Your task to perform on an android device: DROUANT restaurant is amazing, and one of my friends asked me about this type of amazing restaurant. So I want to refer this restaurant to my friend, so share the restaurant link with dbwscratch.test.id4@gmail.com via the gmail app.
Image 0: 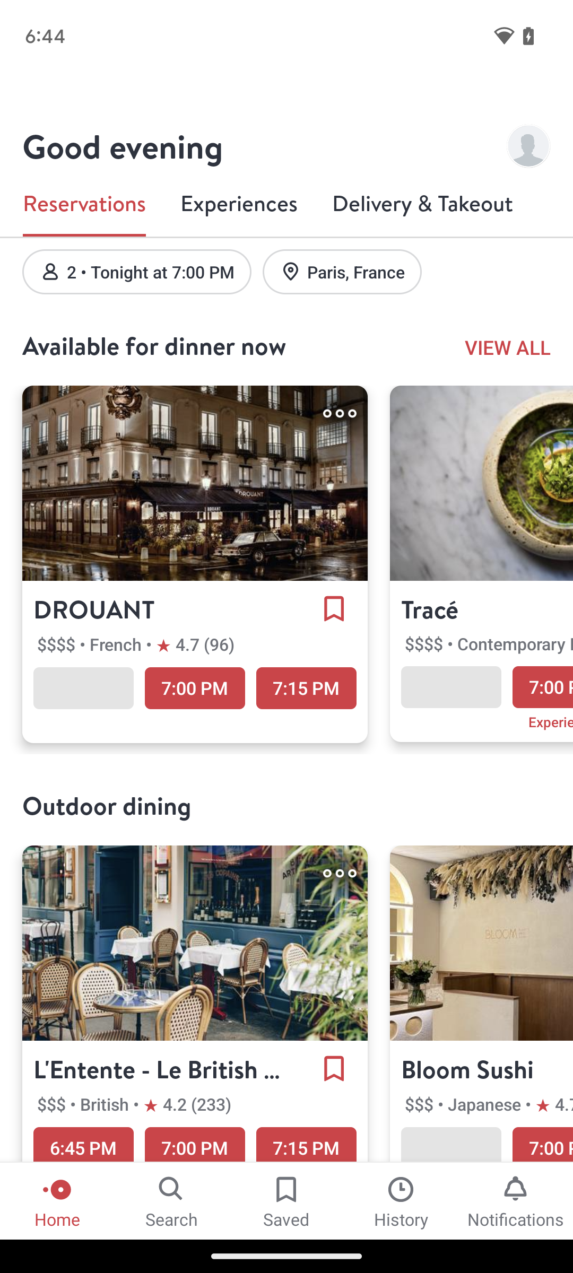
Tap on the drouant present on the screen.
Step 0: click (195, 483)
Image 1: 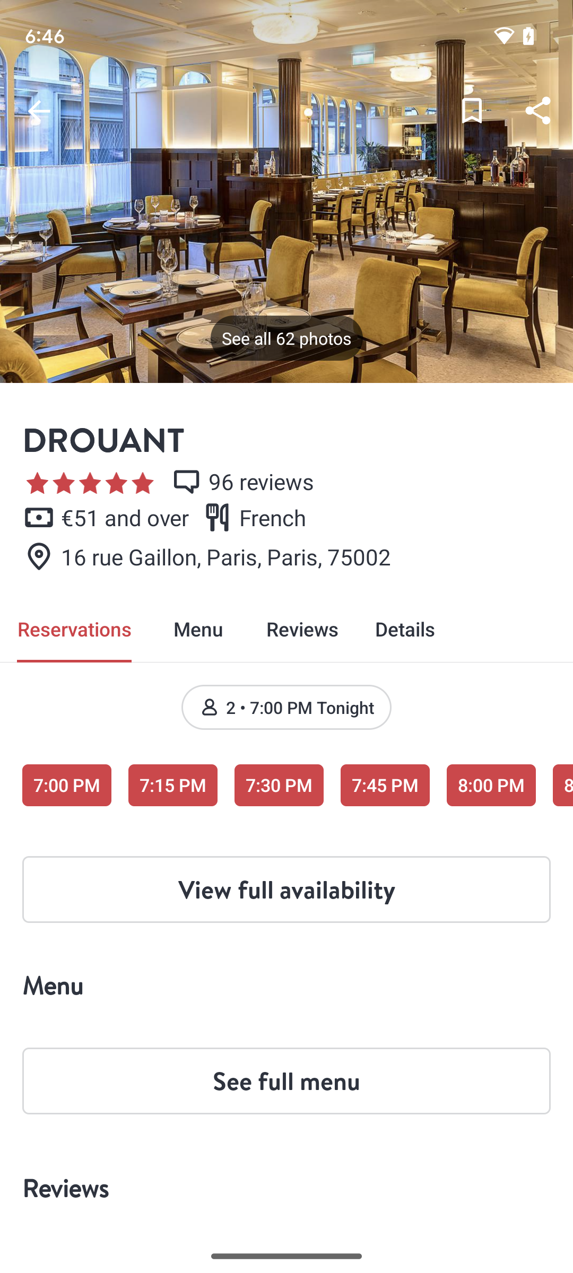
Tap on the share icon present on the screen.
Step 1: click (539, 111)
Image 2: 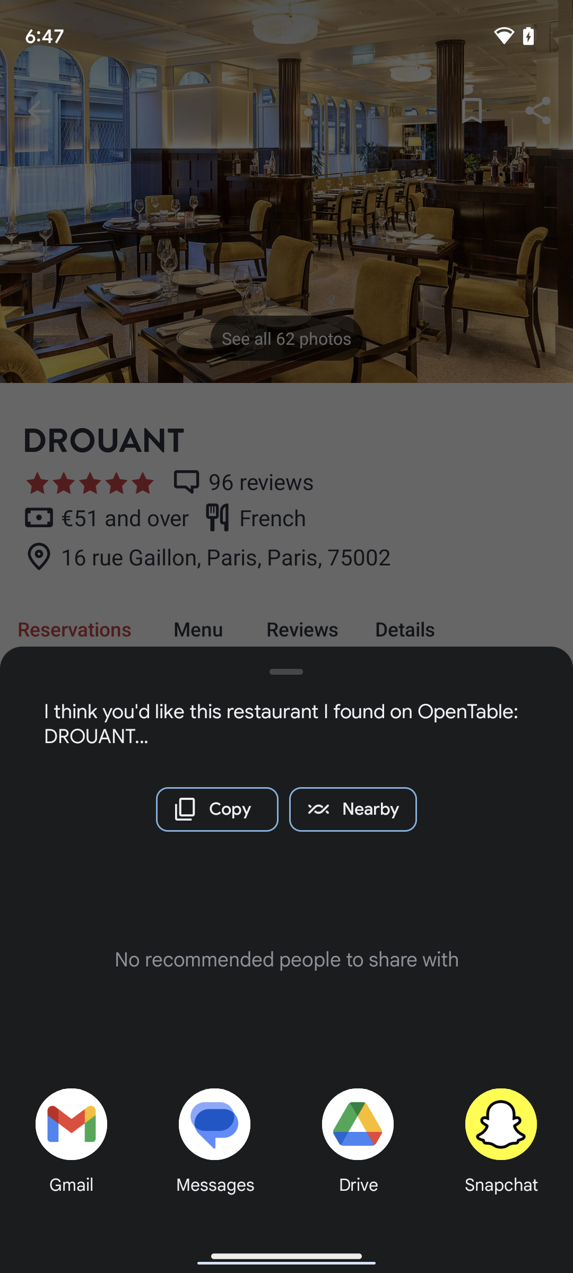
Tap on the share icon present on the screen.
Step 2: click (67, 1130)
Image 3: 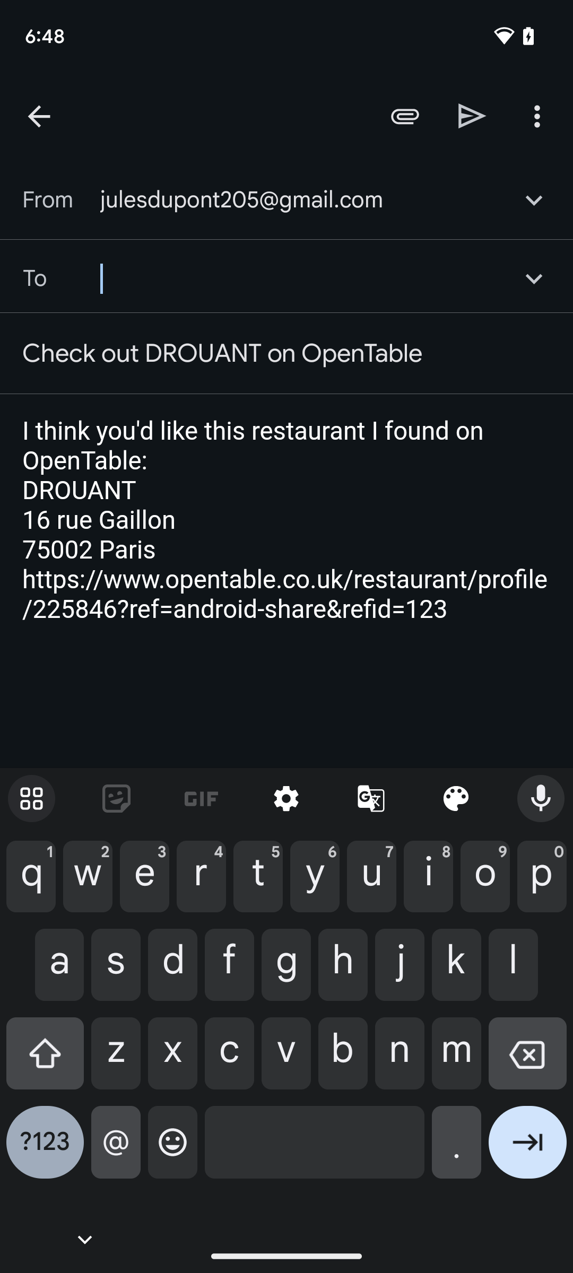
Tap on the share icon present on the screen.
Step 3: type "dbwscratch.test.id4@gmail.com"
Image 4: 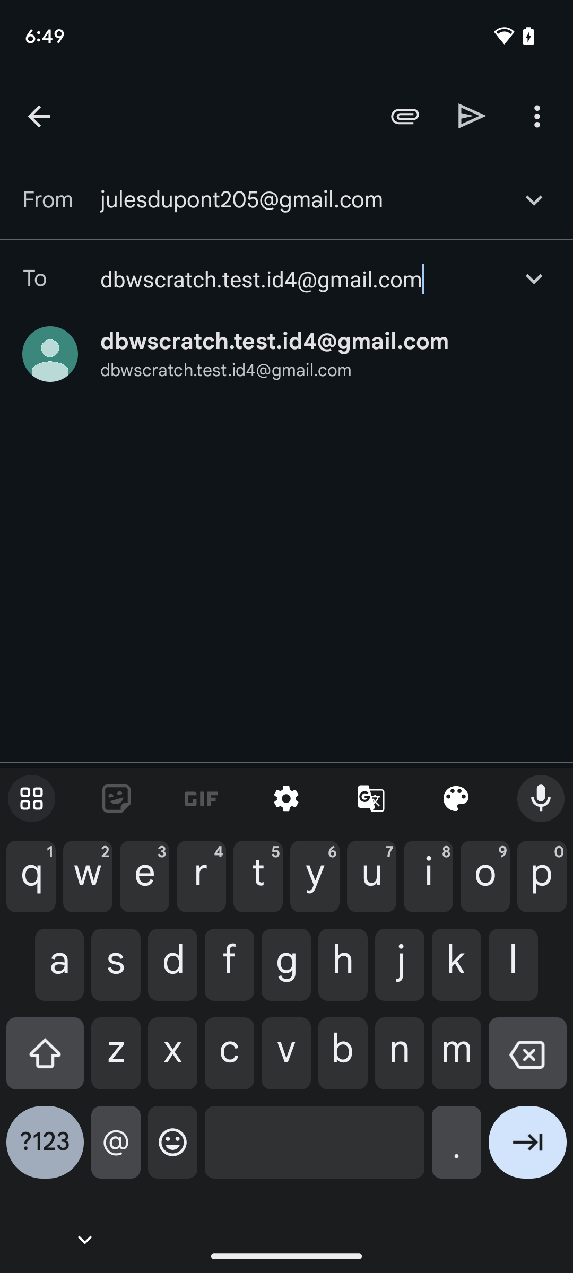
Tap on the sent arrow present on the screen.
Step 4: click (472, 116)